Your task to perform on an android device: Contact customer support and ask about that "Do you have a weekend traveling discount ?
Image 0: 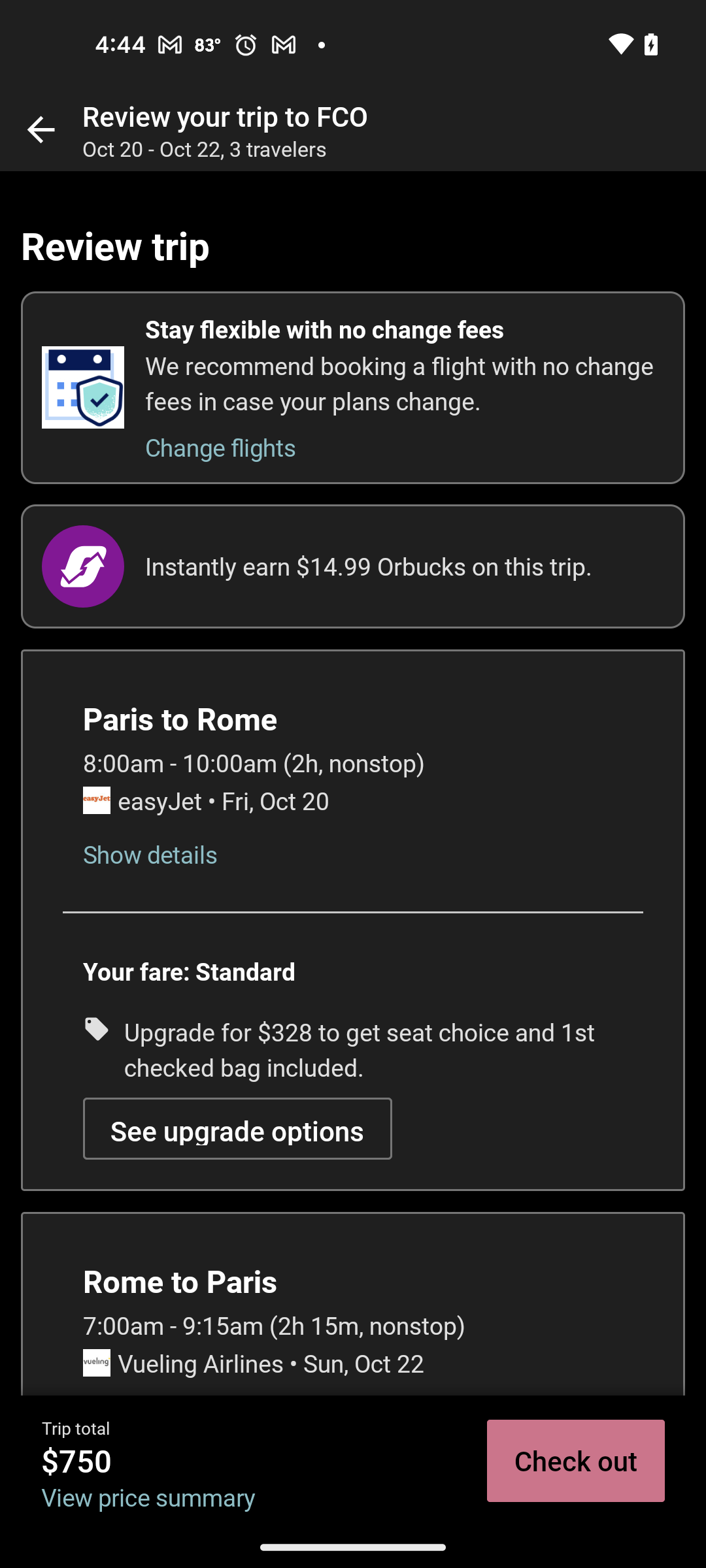
Go back to the previous screen
Step 0: press back button
Image 1: 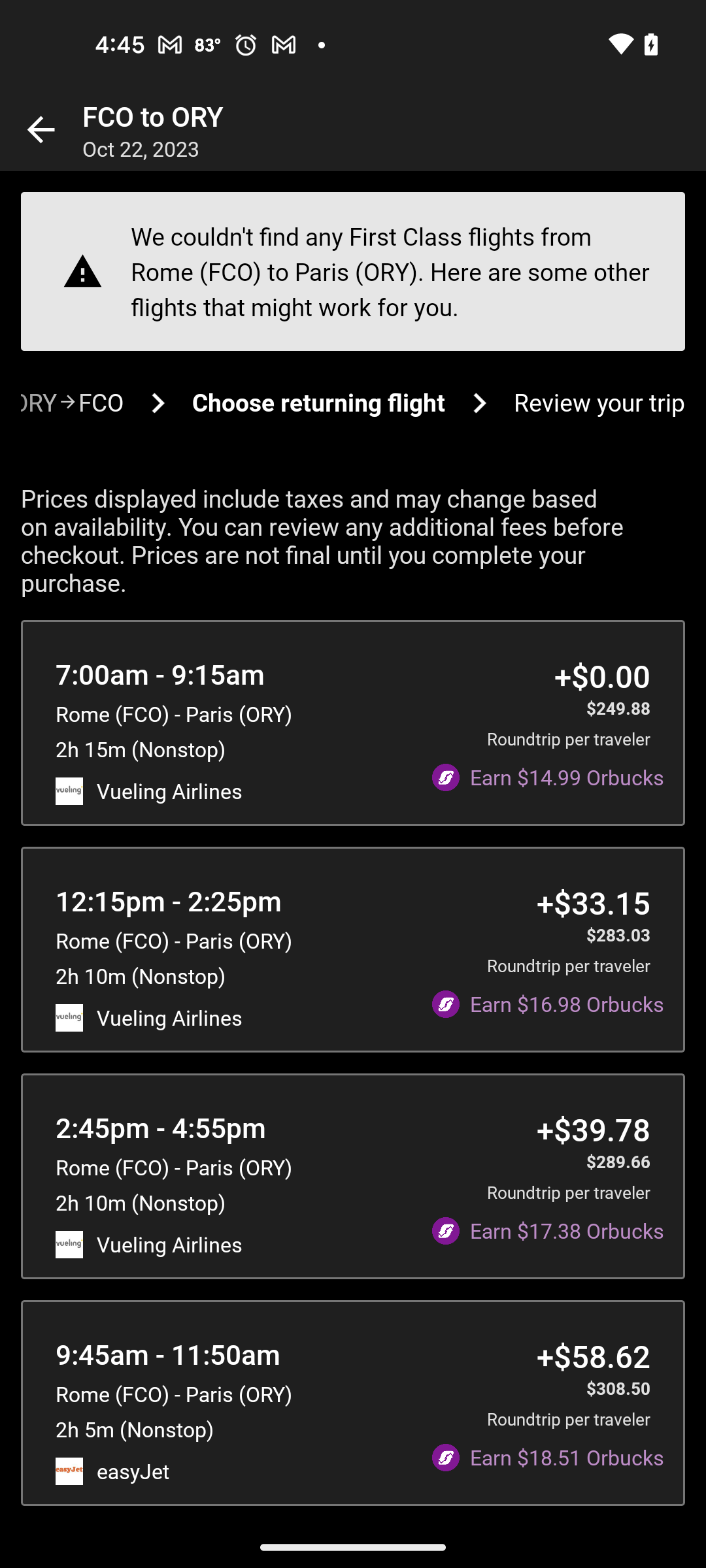
Go back to the previous screen
Step 1: press back button
Image 2: 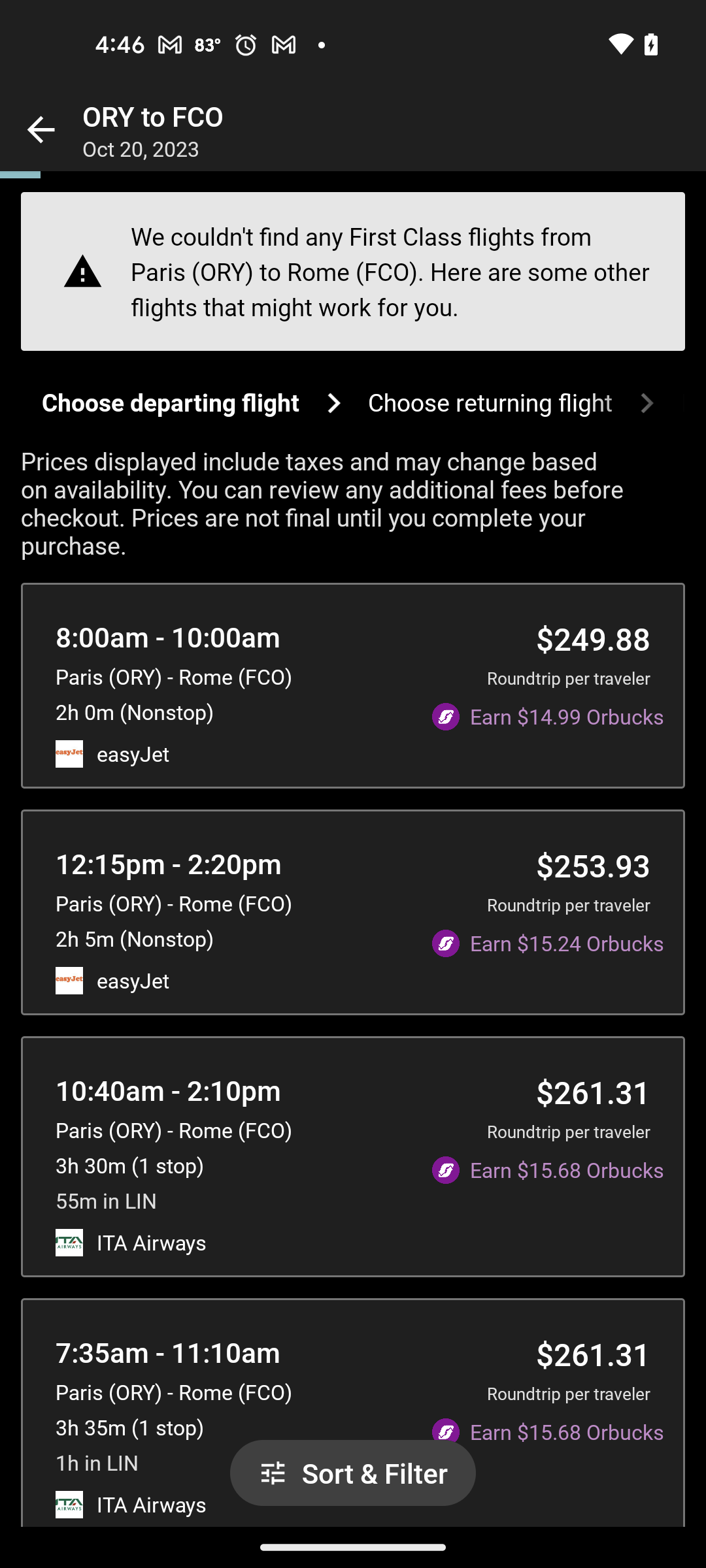
Go back to the previous screen
Step 2: press back button
Image 3: 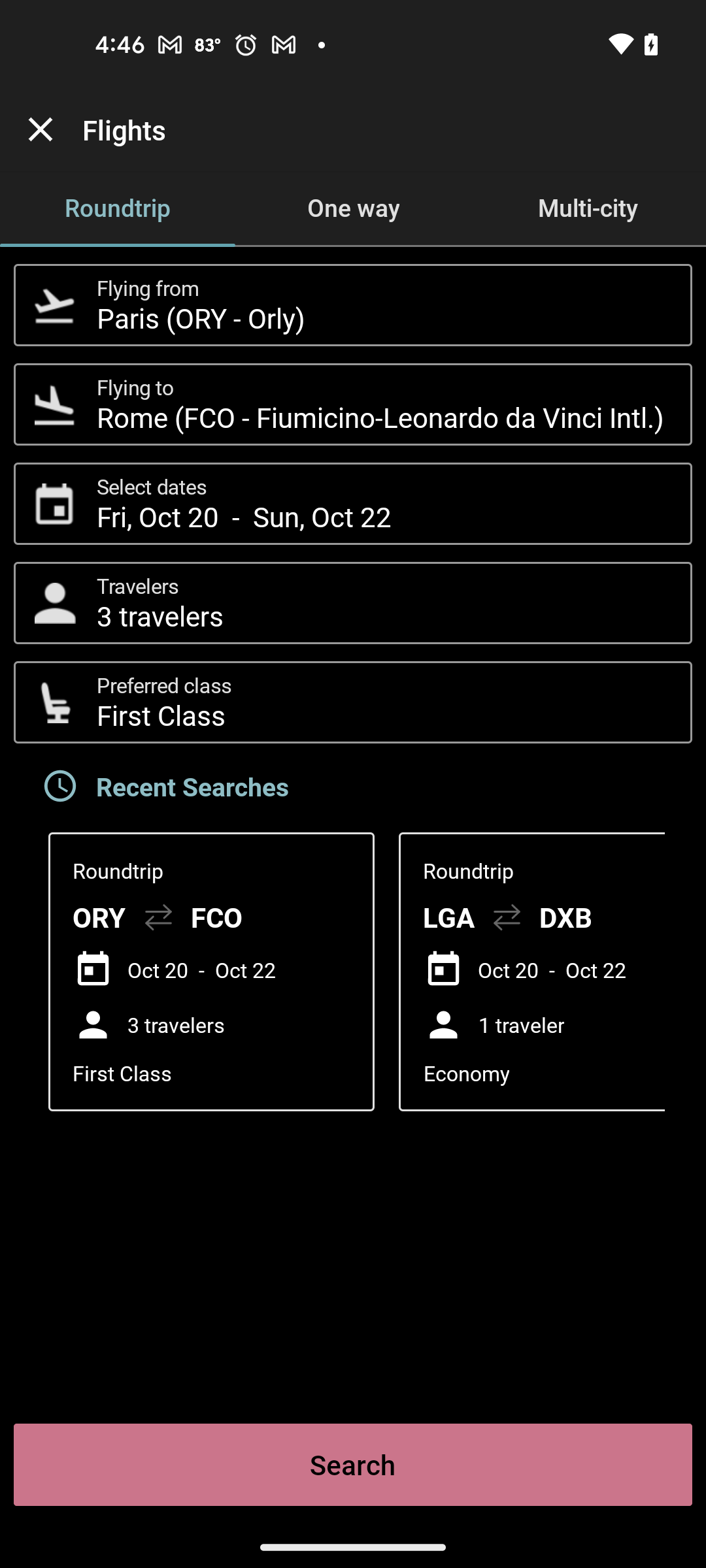
Go back to the previous screen
Step 3: press back button
Image 4: 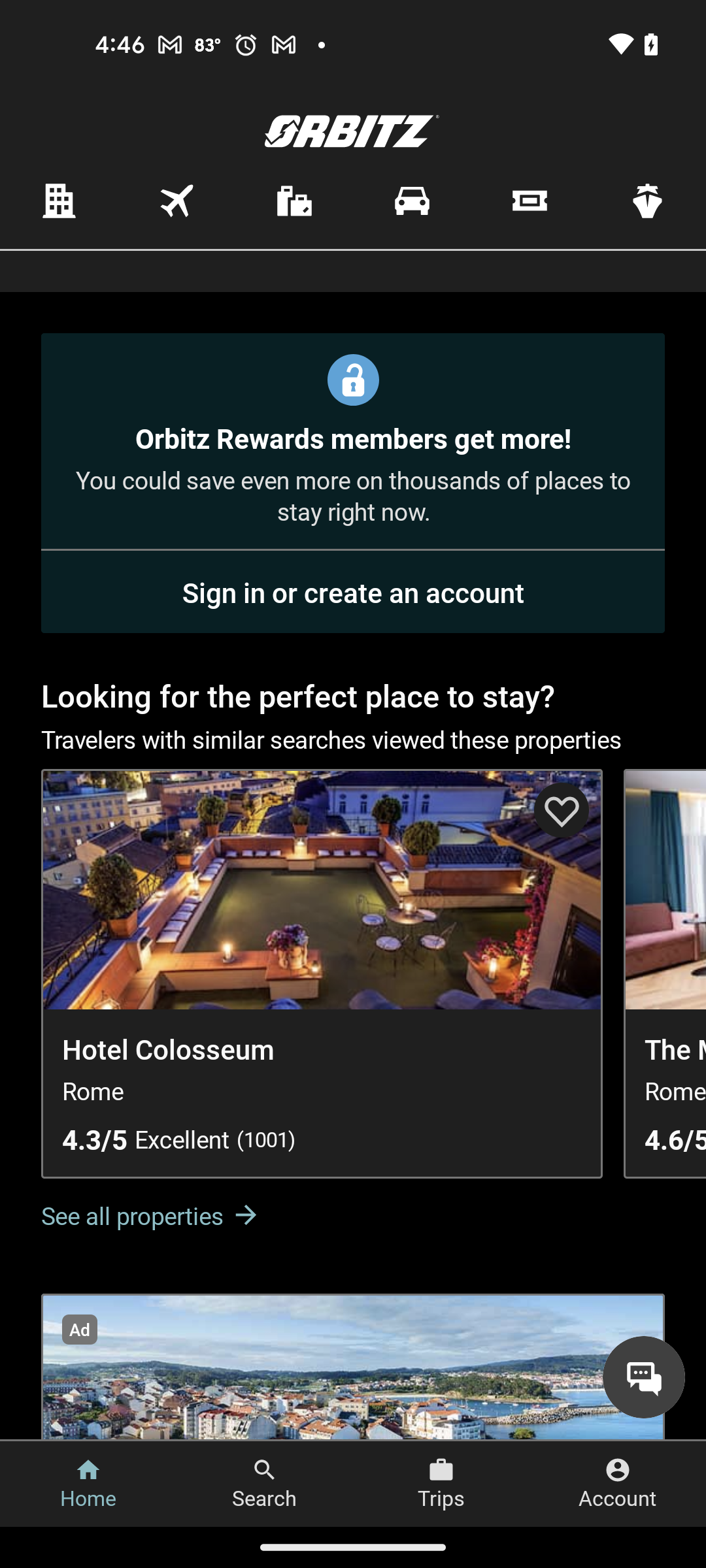
Click on the chat icon at the bottom right of the screen
Step 4: click (644, 1377)
Image 5: 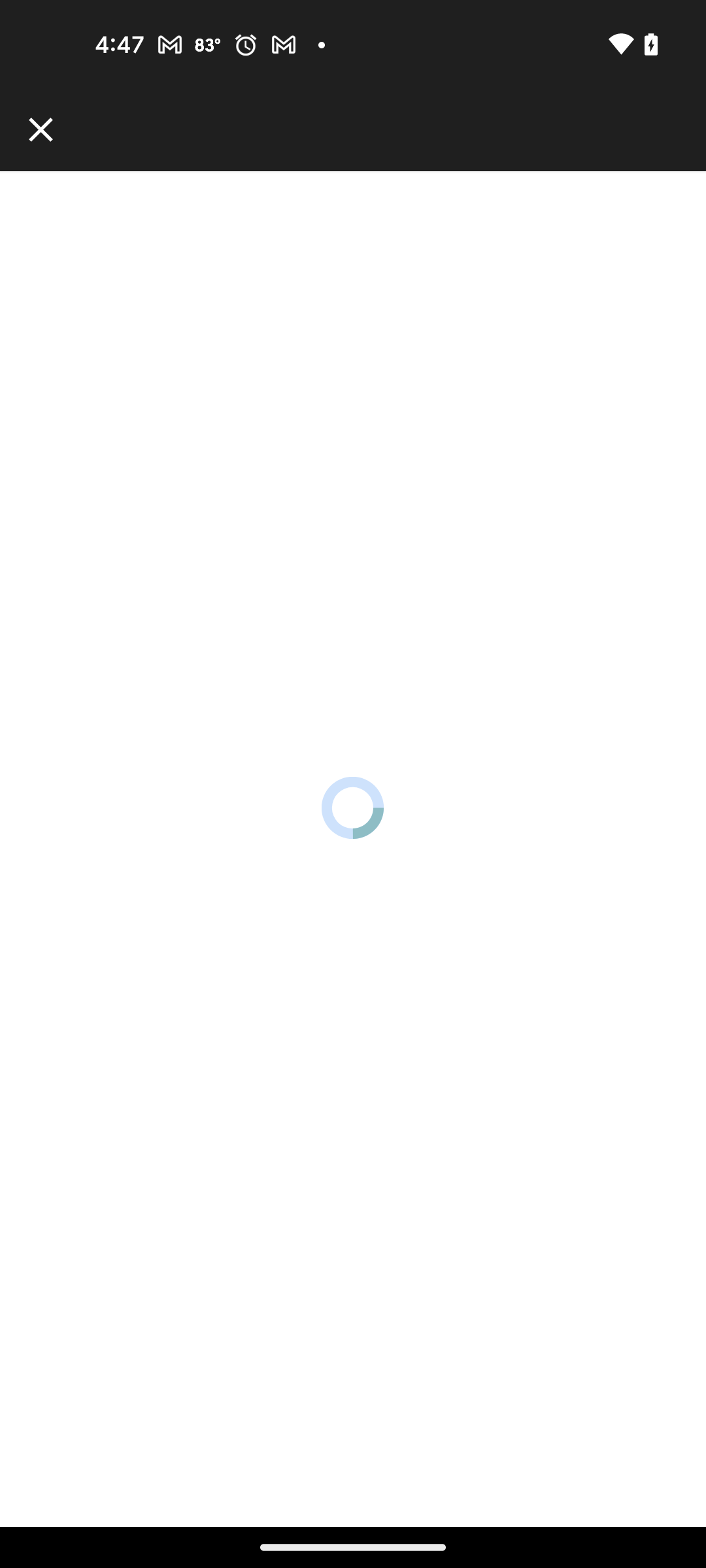
Click on the chat icon at the bottom right of the screen
Step 5: wait
Image 6: 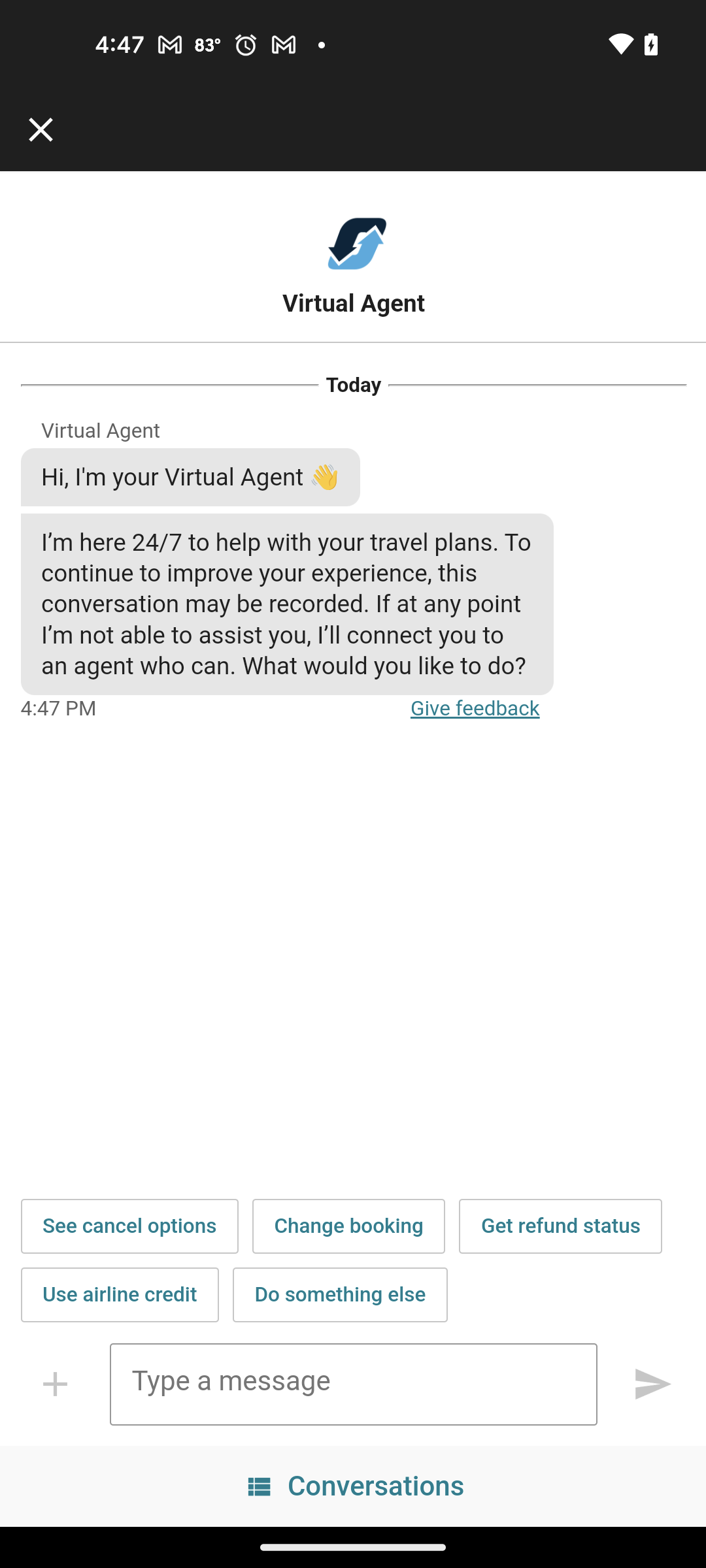
Click on the text field at the bottom of the screen
Step 6: click (354, 1384)
Image 7: 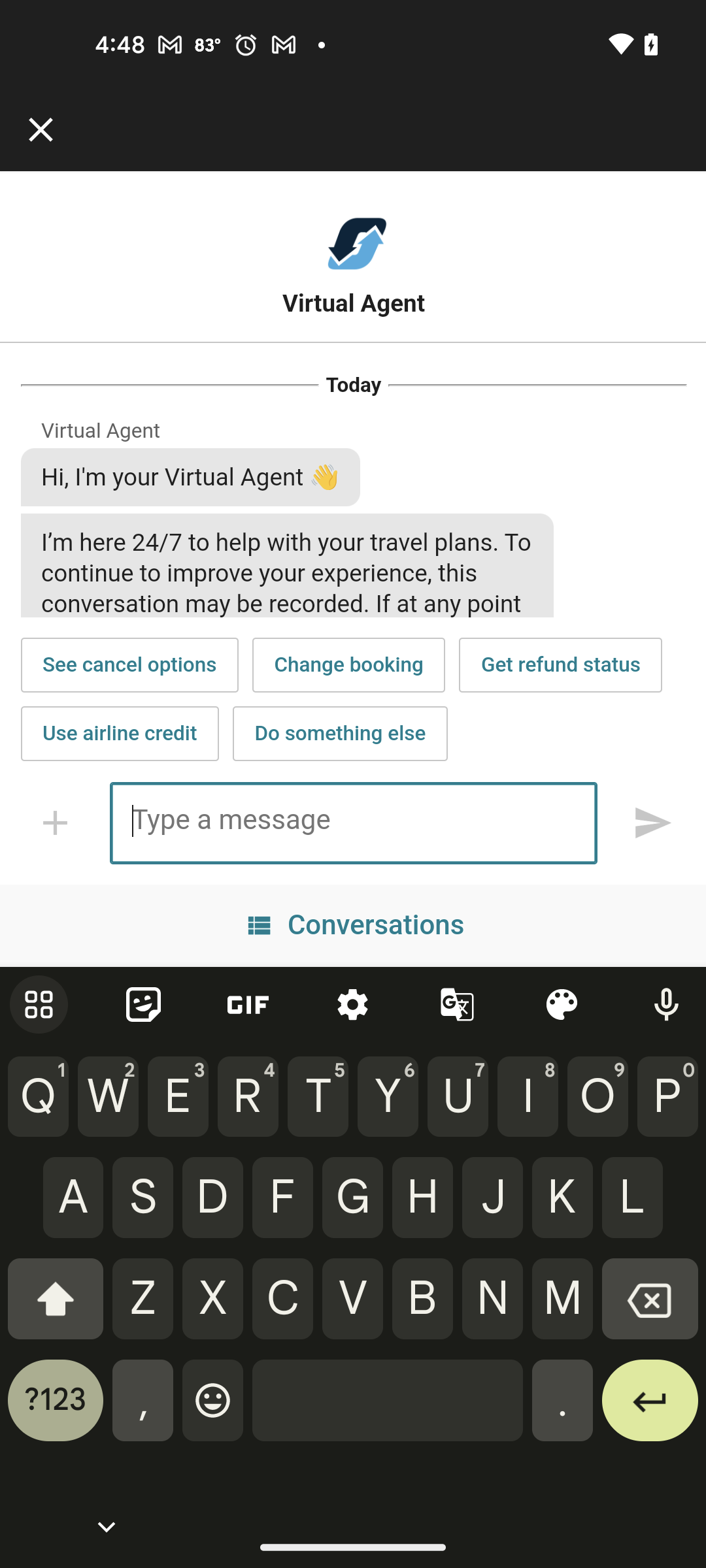
Type Do you have a weekend traveling discount ?
Step 7: type "Do you have a weekend traveling discount "
Image 8: 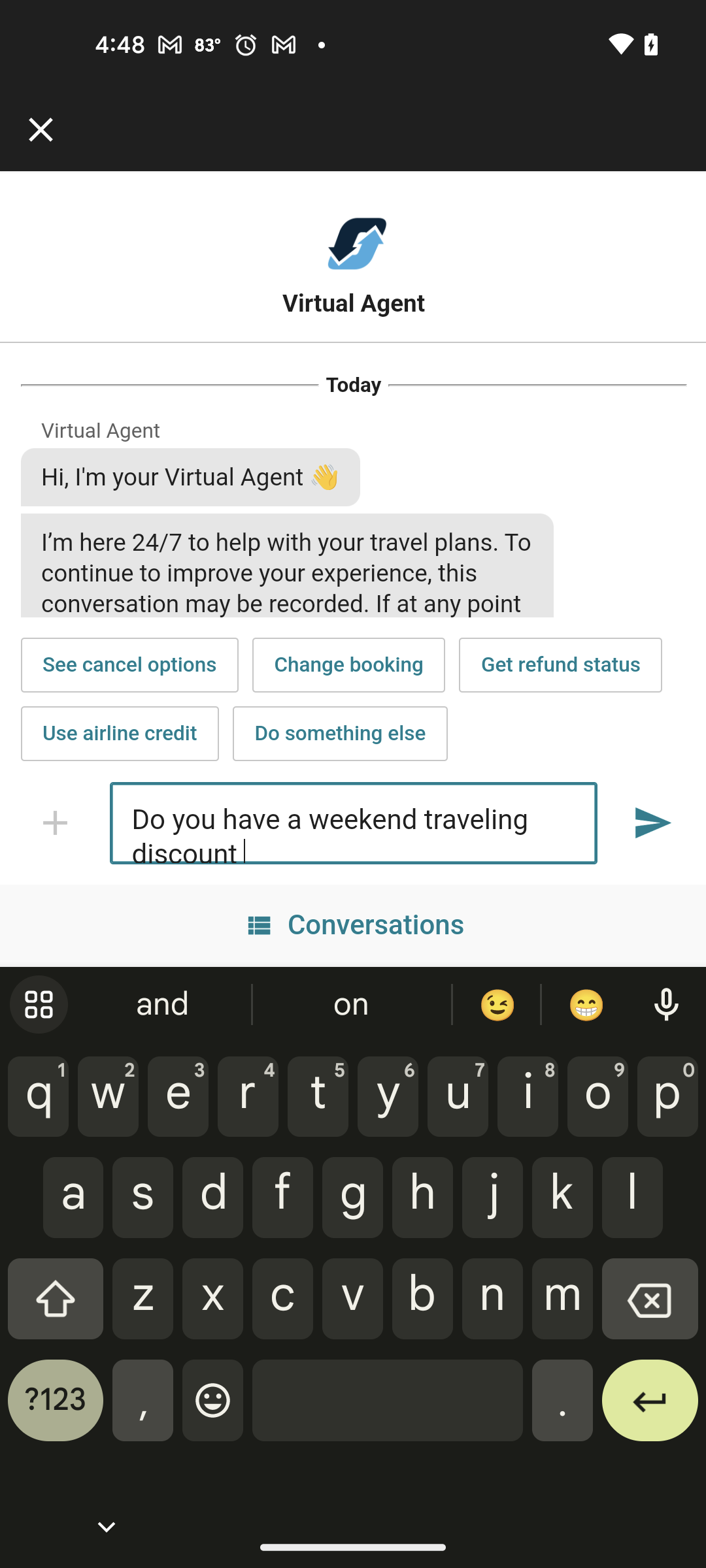
Click on the Send icon 
Step 8: click (652, 822)